Your task to perform on an android device: In Polaris Office app, I want to create a new Slide with a template Simple card for presentation at the A book club meeting
Image 0: 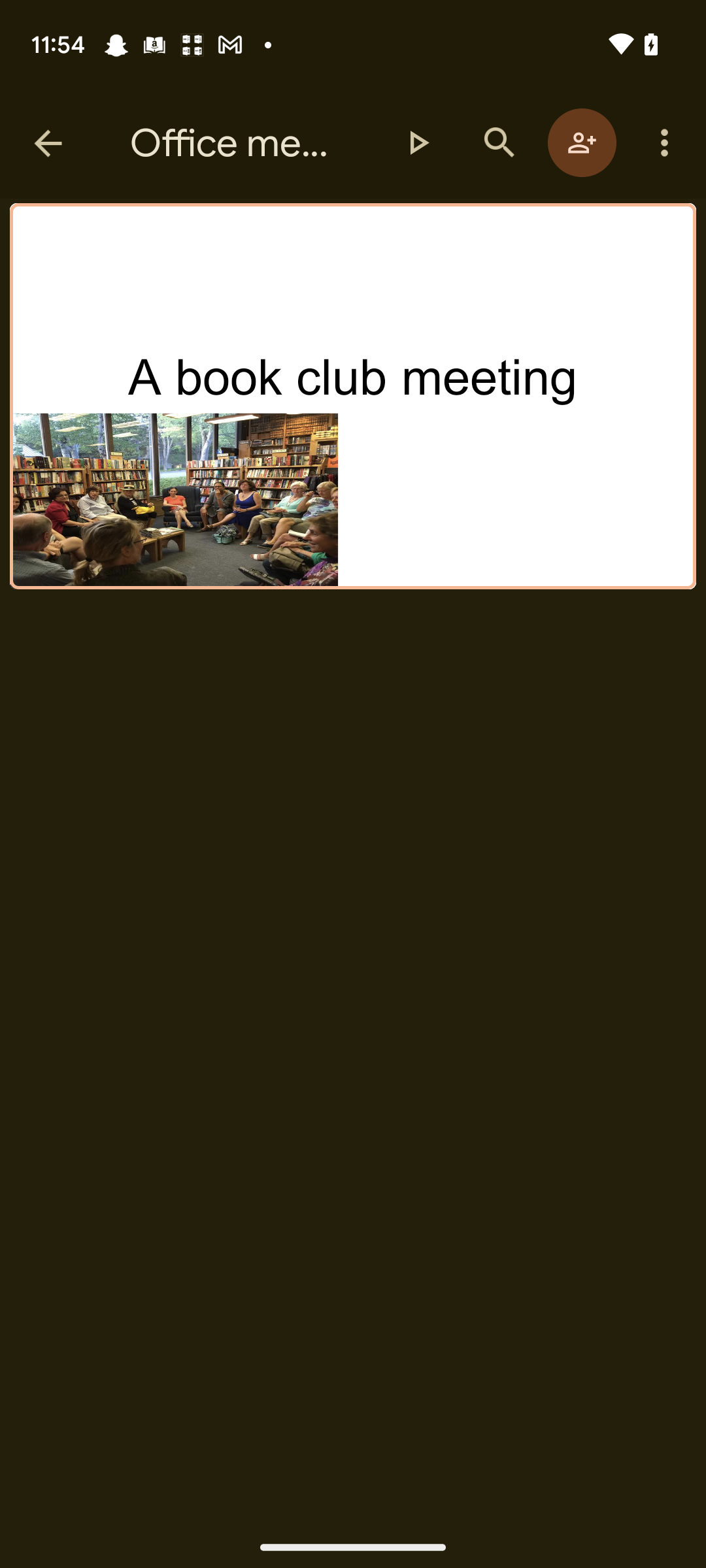
Open the Polaris office app
Step 0: open app "Polaris Office"
Image 2: 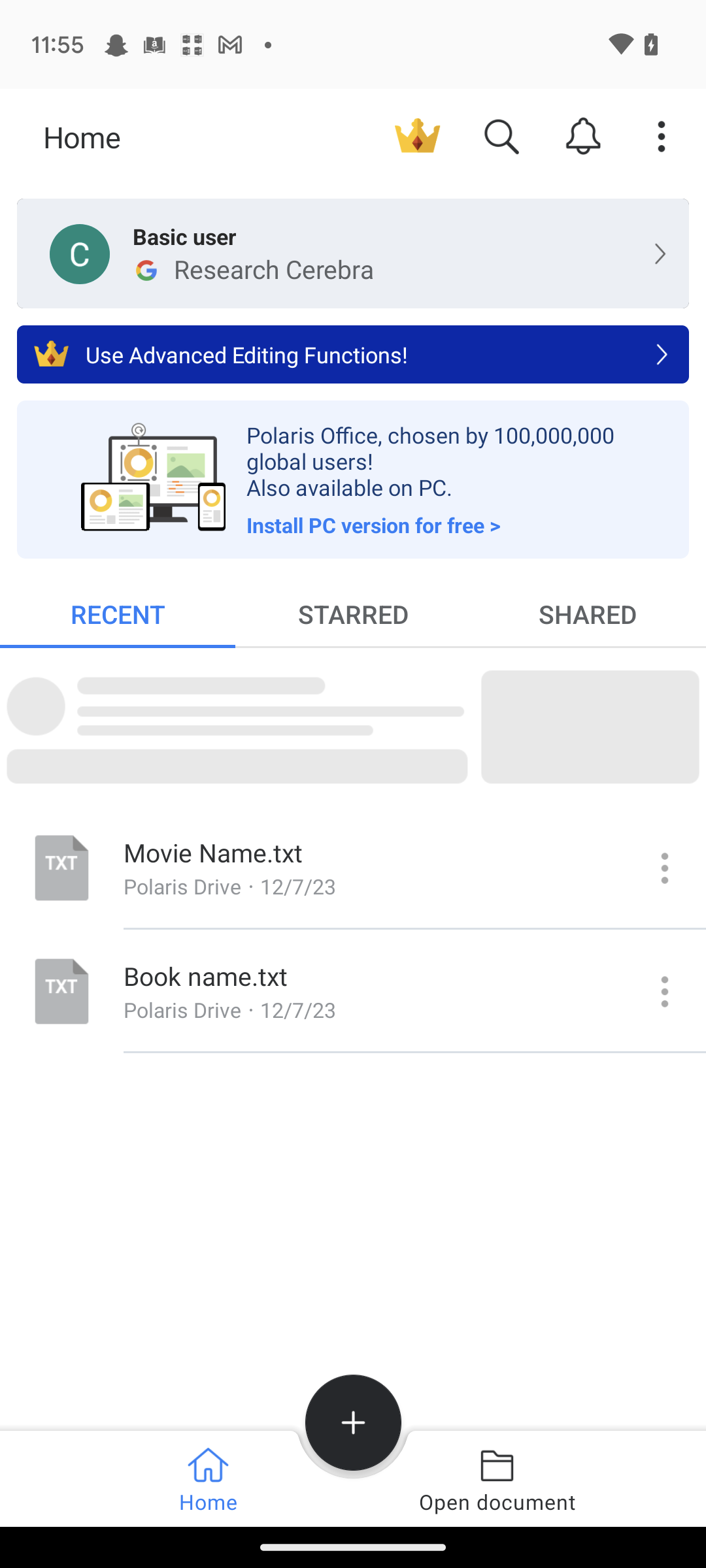
Click on the create icon 
Step 2: click (340, 1413)
Image 3: 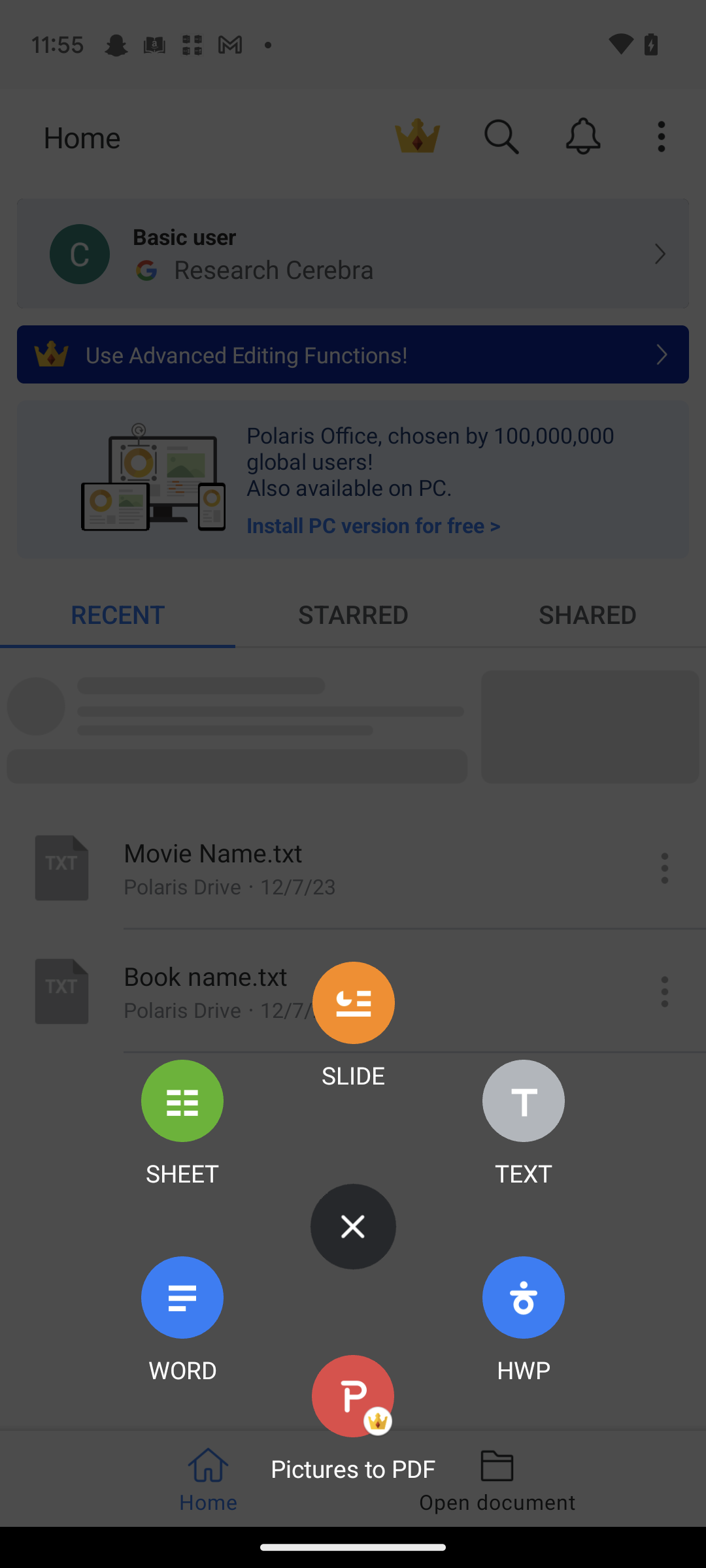
Click on the slide button 
Step 3: click (364, 996)
Image 4: 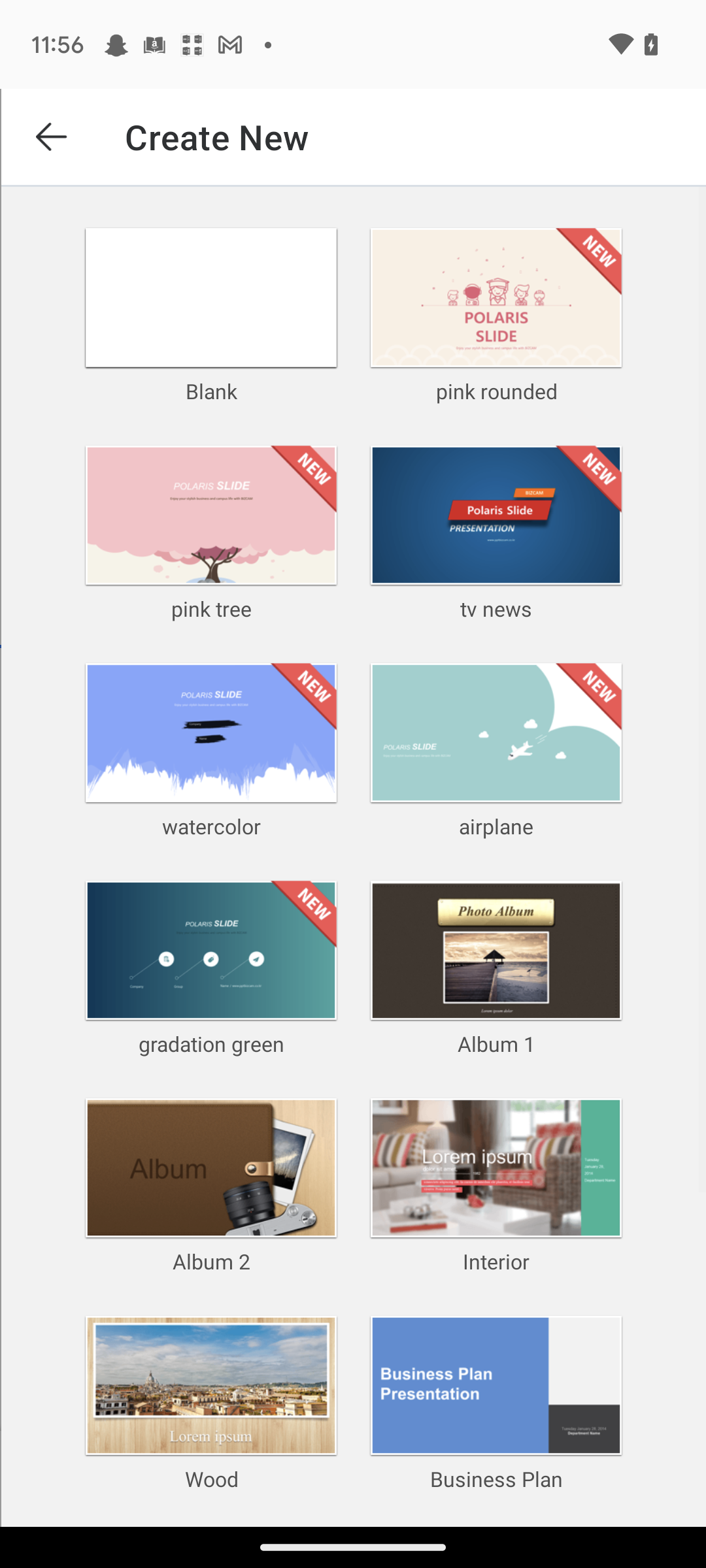
Click on the blank option 
Step 4: click (265, 259)